Your task to perform on an android device: As I've been looking for a car, I'd want to browse through the Spinny app for a BMW  car.
Image 0: 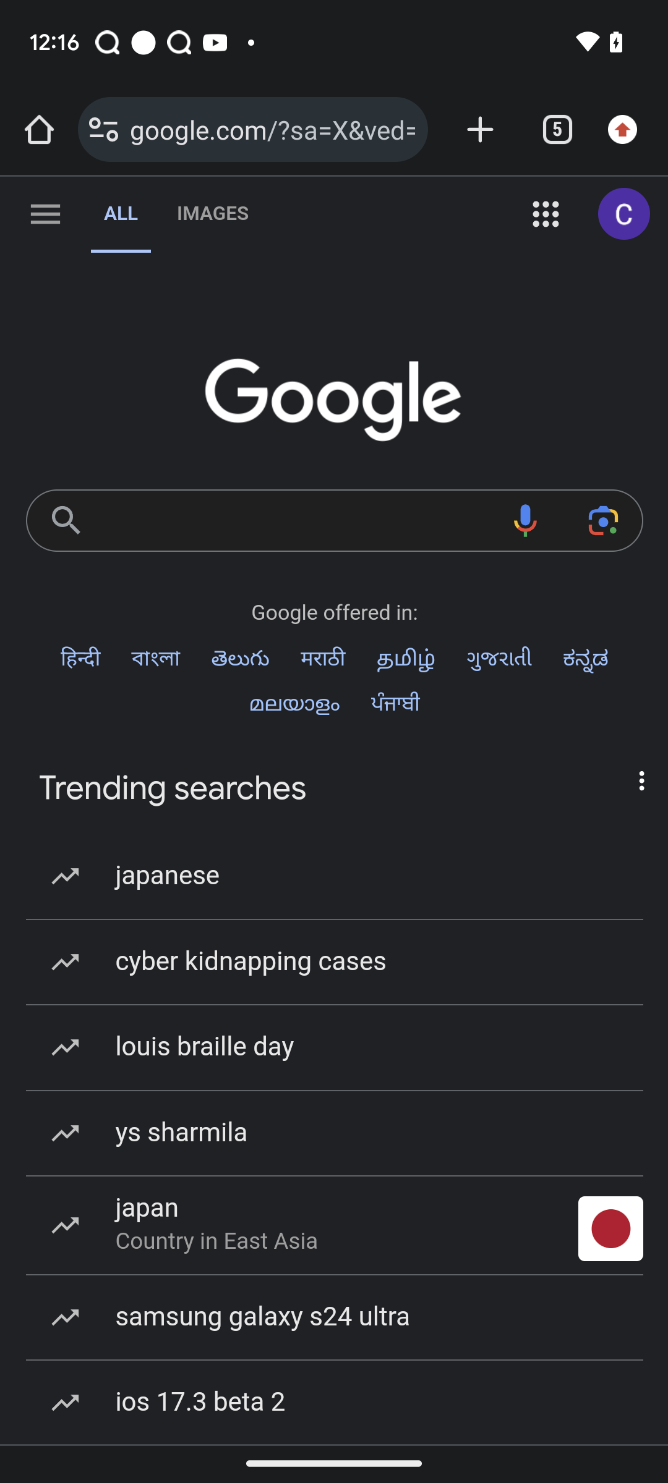
open spinny app
Step 0: open app "Spinny"
Image 1: 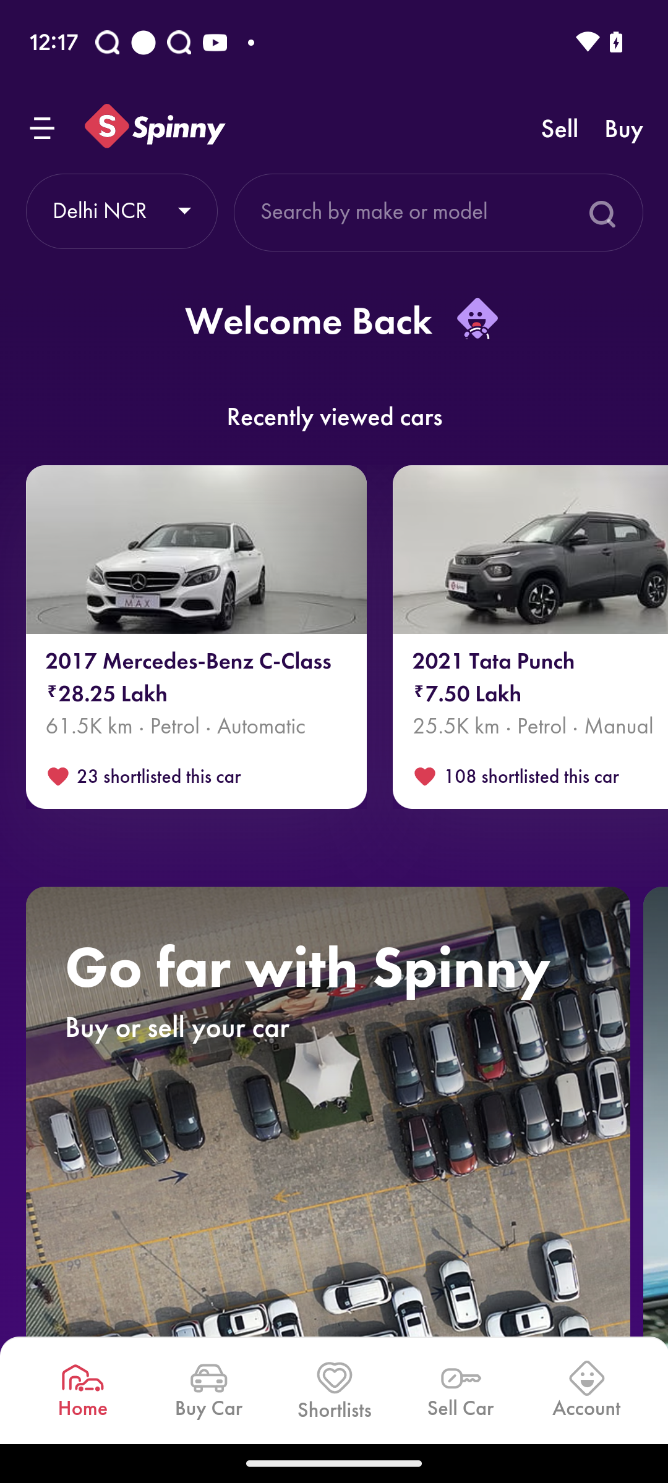
Click on the search textbox at the top of the screen
Step 1: click (374, 211)
Image 2: 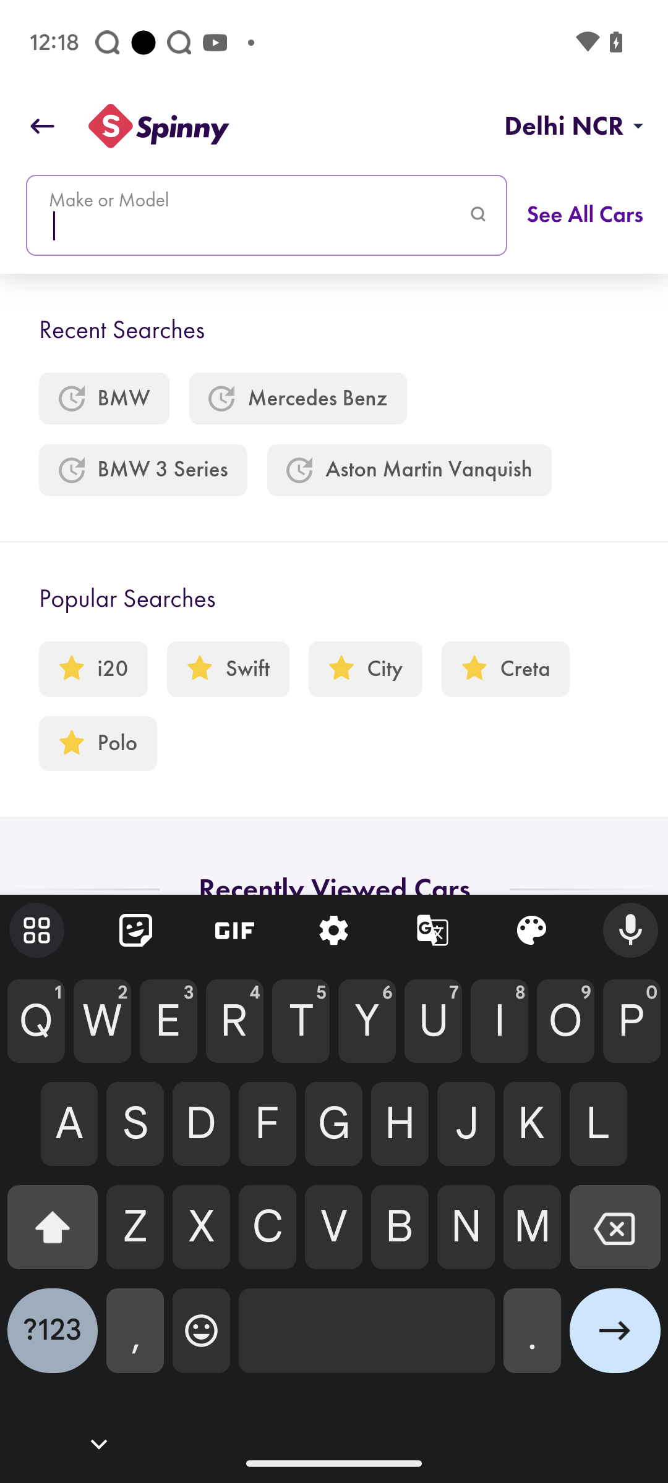
Enter bmw in the search textbox
Step 2: type "BMW"
Image 3: 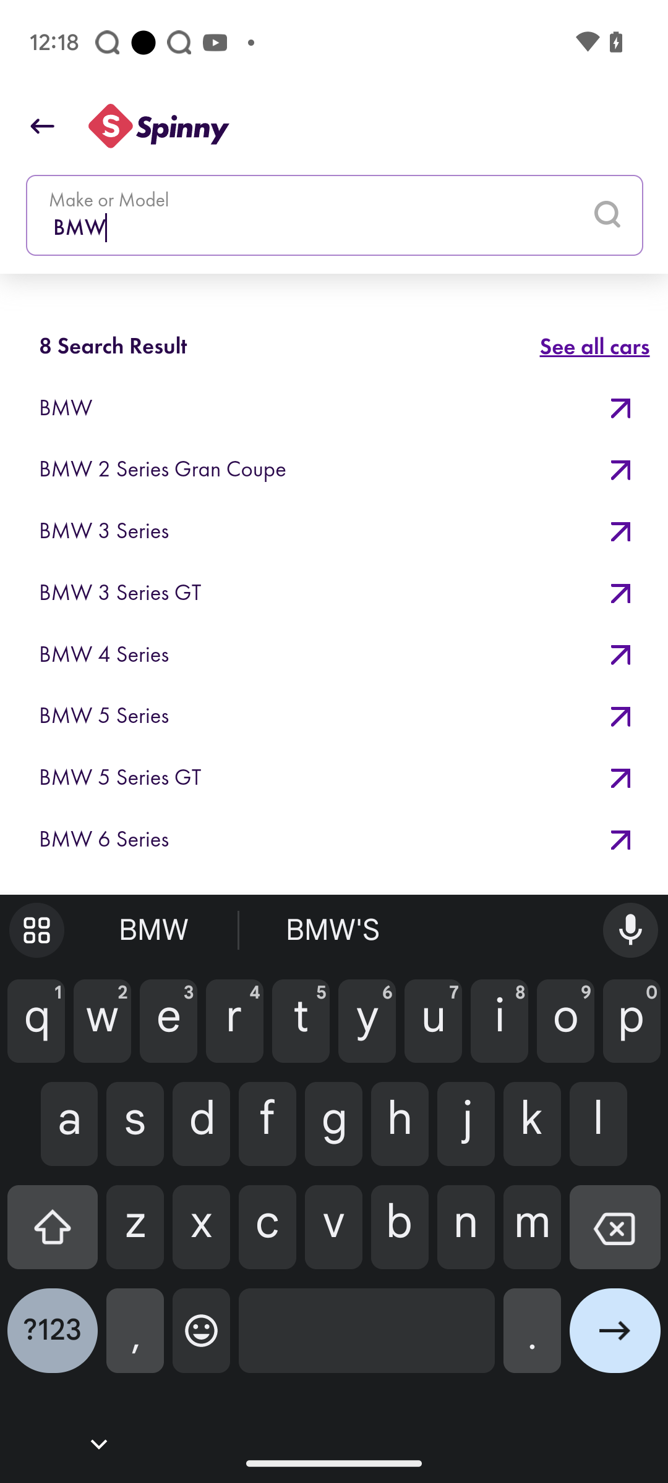
Click on the first search result
Step 3: click (335, 489)